Your task to perform on an android device: Look for the shoes with a size filter of 9 in the Etsy app.
Image 0: 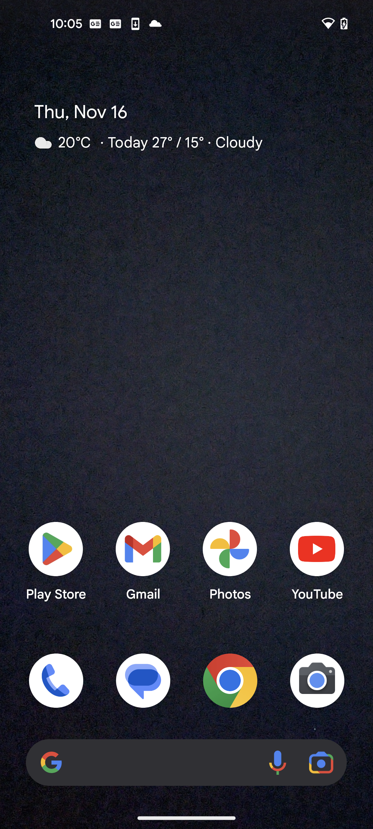
Open the Etsy app
Step 0: open app "Etsy"
Image 1: 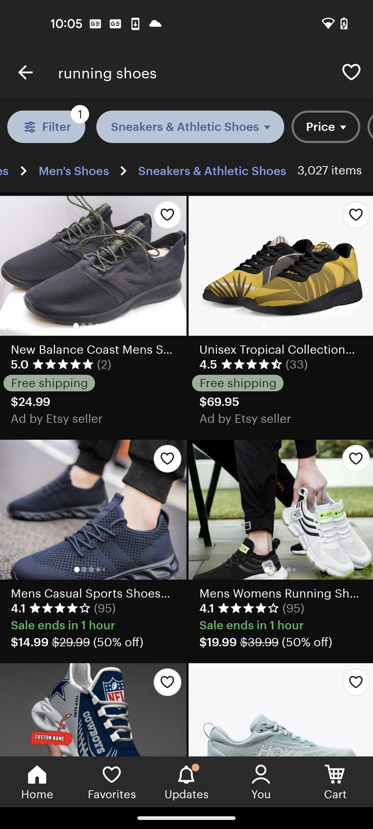
Click on the filter button
Step 1: click (56, 126)
Image 2: 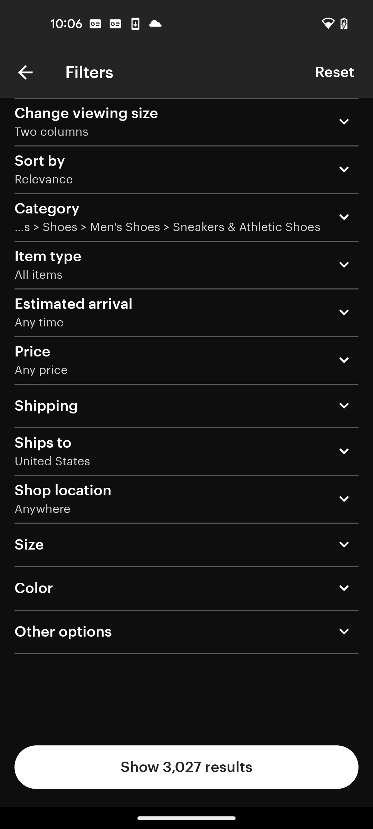
Go to the Size filter
Step 2: click (29, 544)
Image 3: 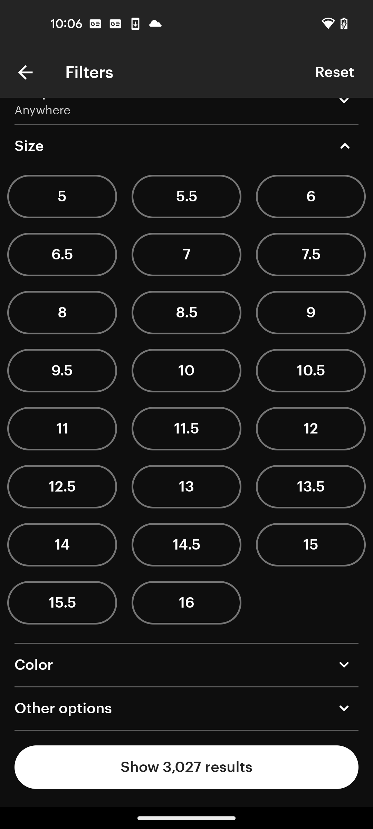
Select the size 9
Step 3: click (316, 313)
Image 4: 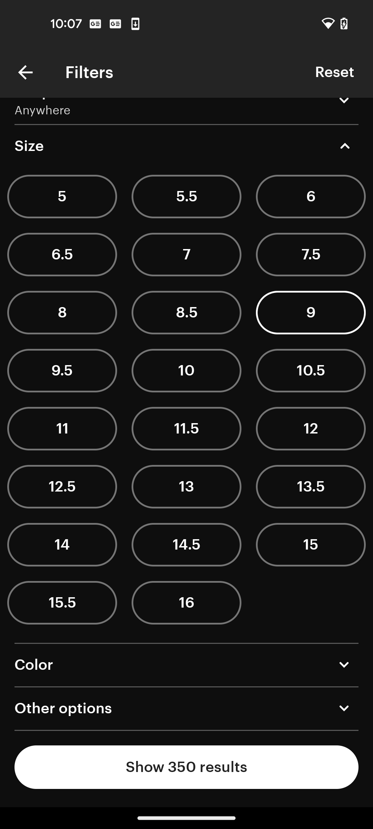
Click on the Show results button
Step 4: click (186, 767)
Image 5: 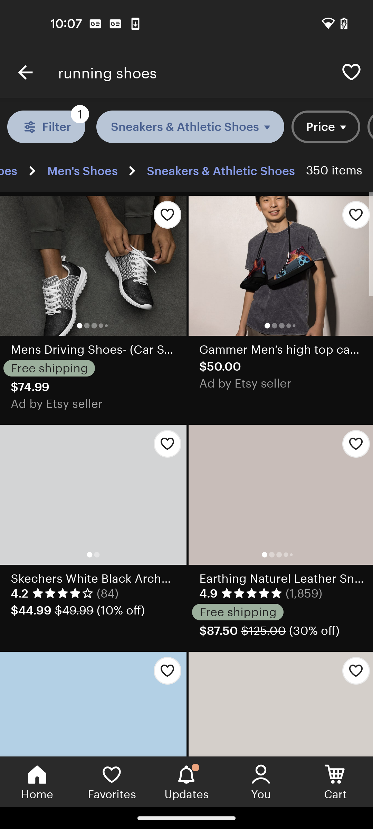
Click on the Show results button
Step 5: wait